Your task to perform on an android device: Set a reminder to wake up at 6 a.m. on October 10th, and set it every week in the repeat section.
Image 0: 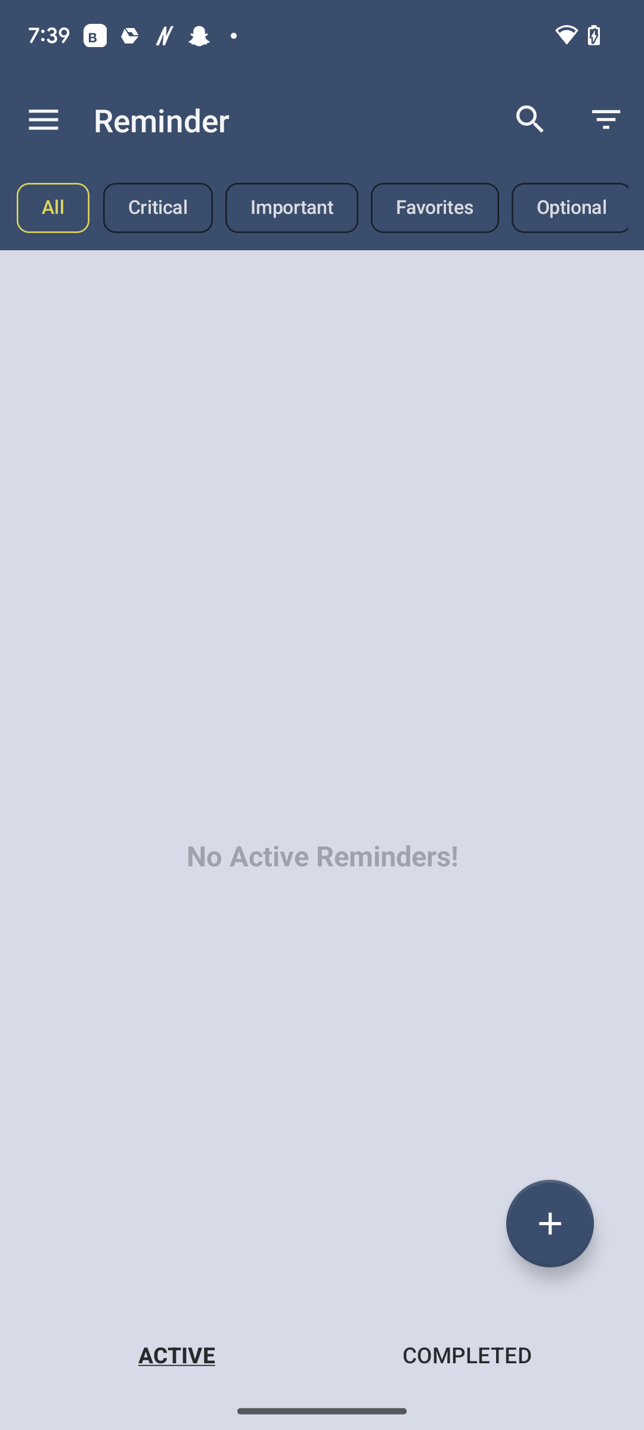
Click on the plus icon at the bottom right side of the screen.
Step 0: click (550, 1223)
Image 1: 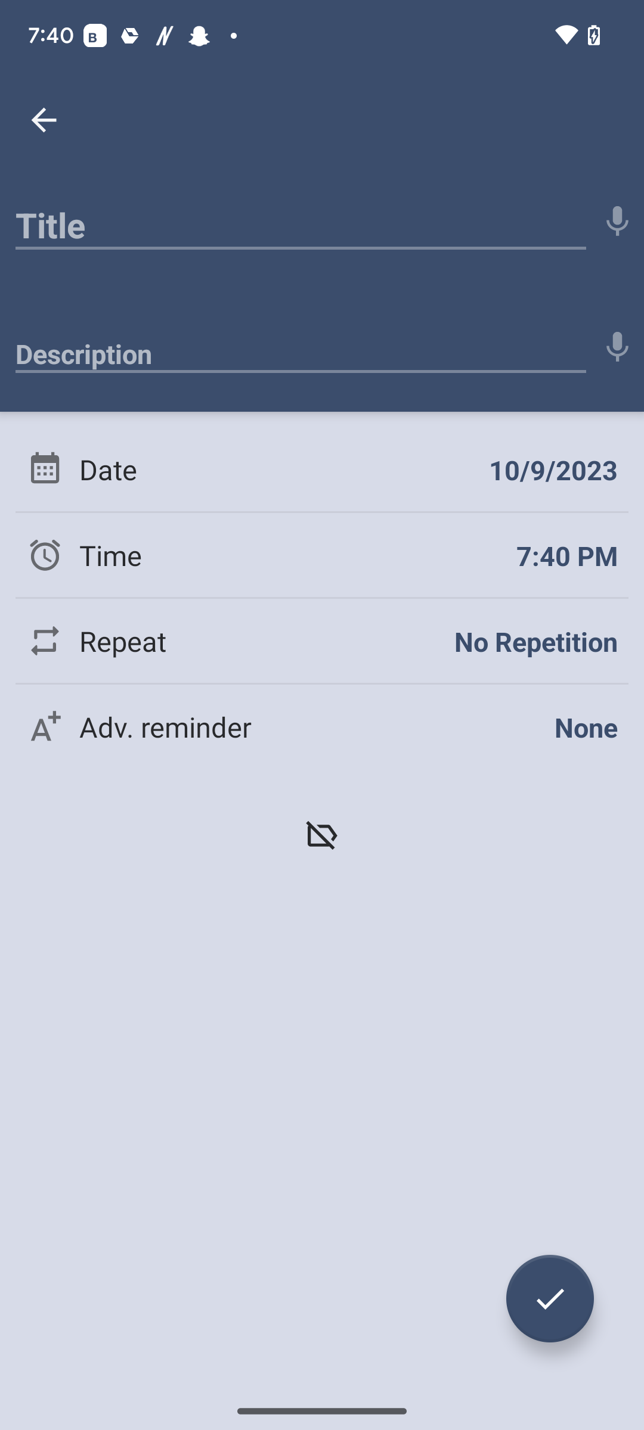
Click on Title on the left side of the screen.
Step 1: click (301, 218)
Image 2: 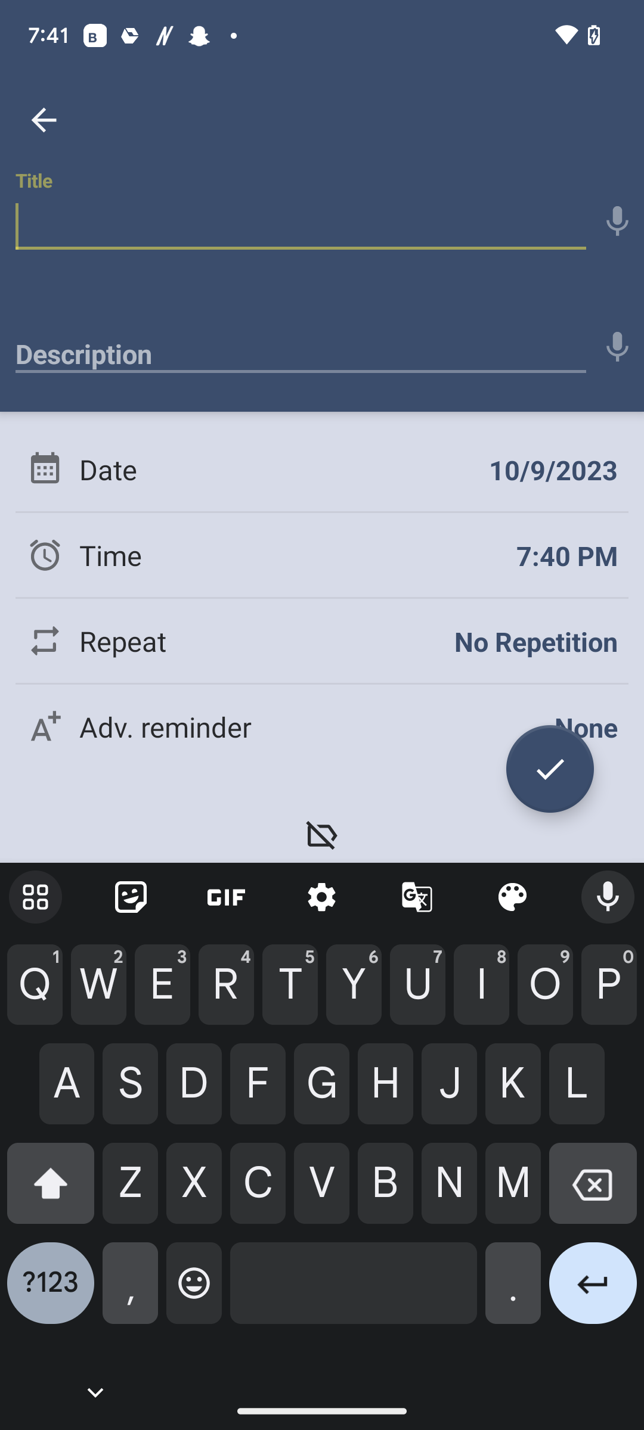
Type Wake up in the text field.
Step 2: type "Wake up"
Image 3: 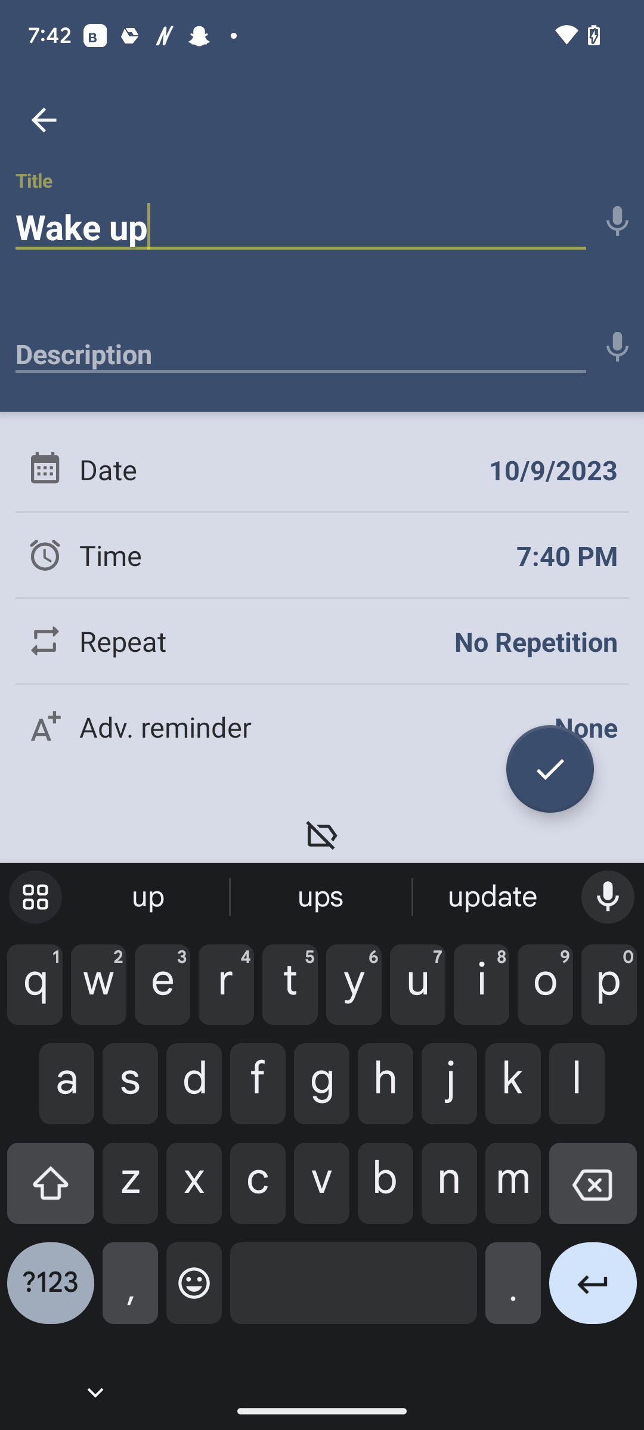
Click on the calendar icon on the left side of the screen.
Step 3: click (258, 469)
Image 4: 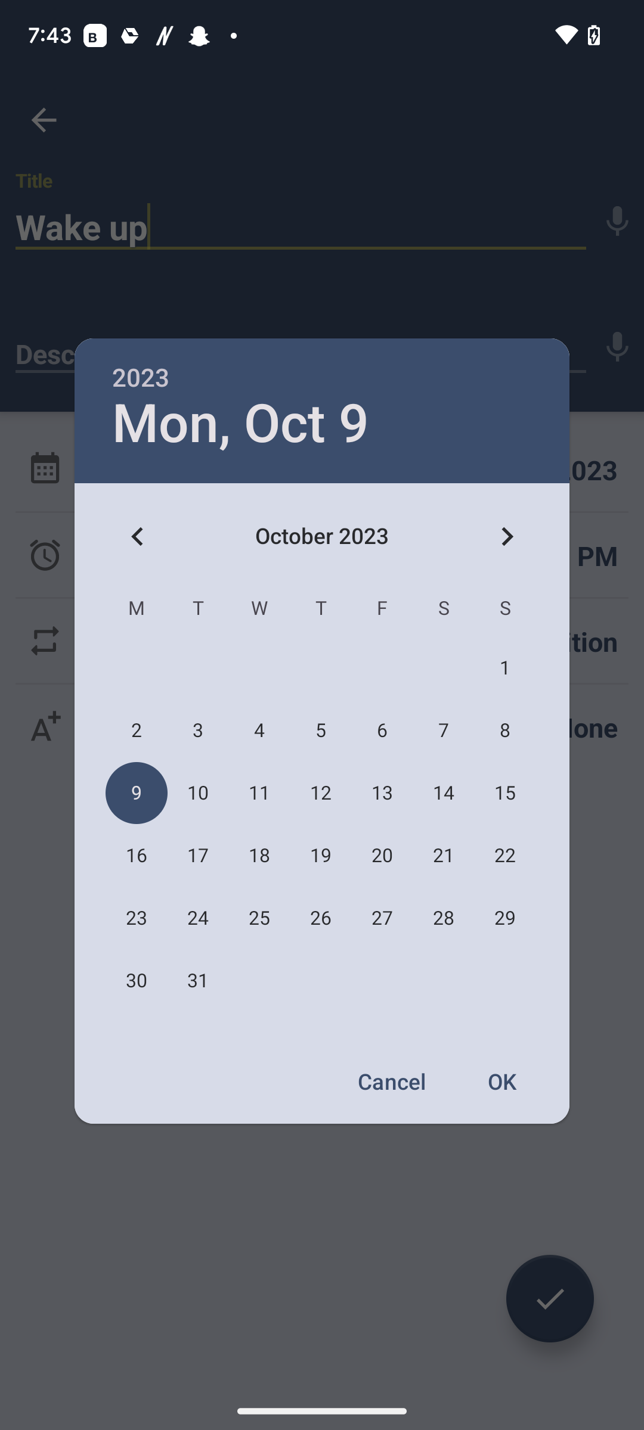
Click on number 10 and then click on OK option.
Step 4: click (198, 793)
Image 5: 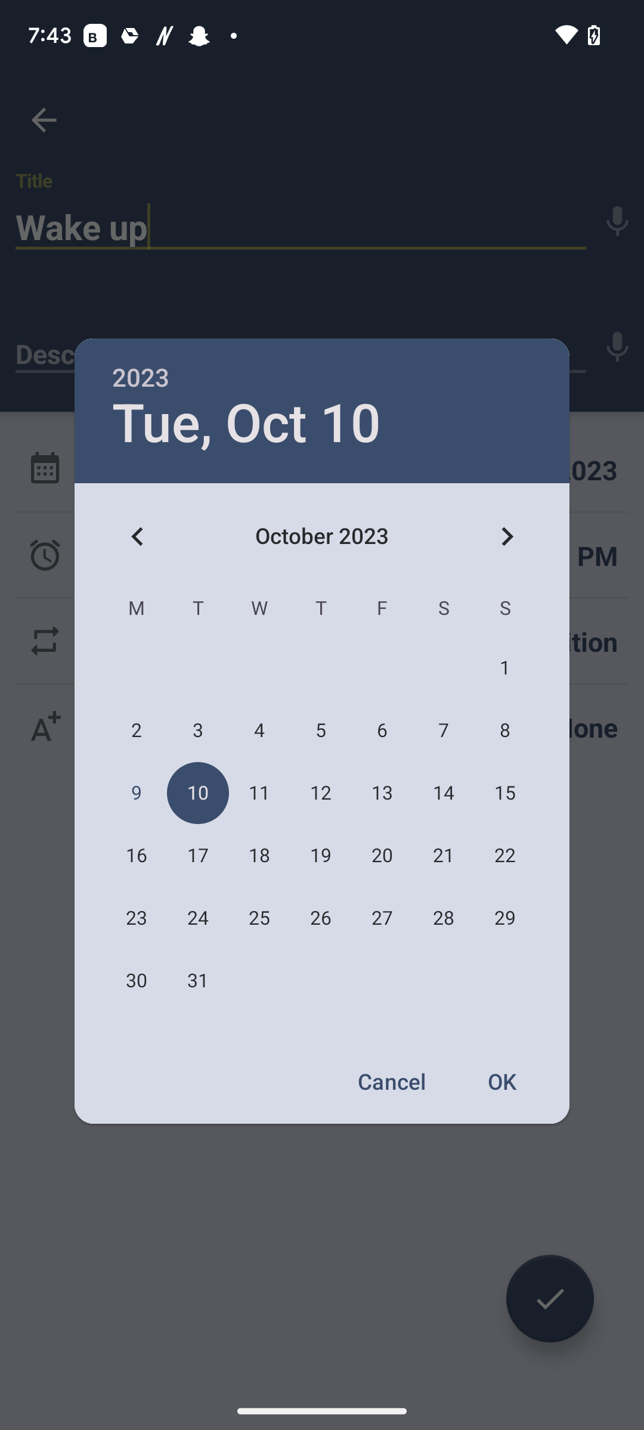
Click on number 10 and then click on OK option.
Step 5: click (503, 1081)
Image 6: 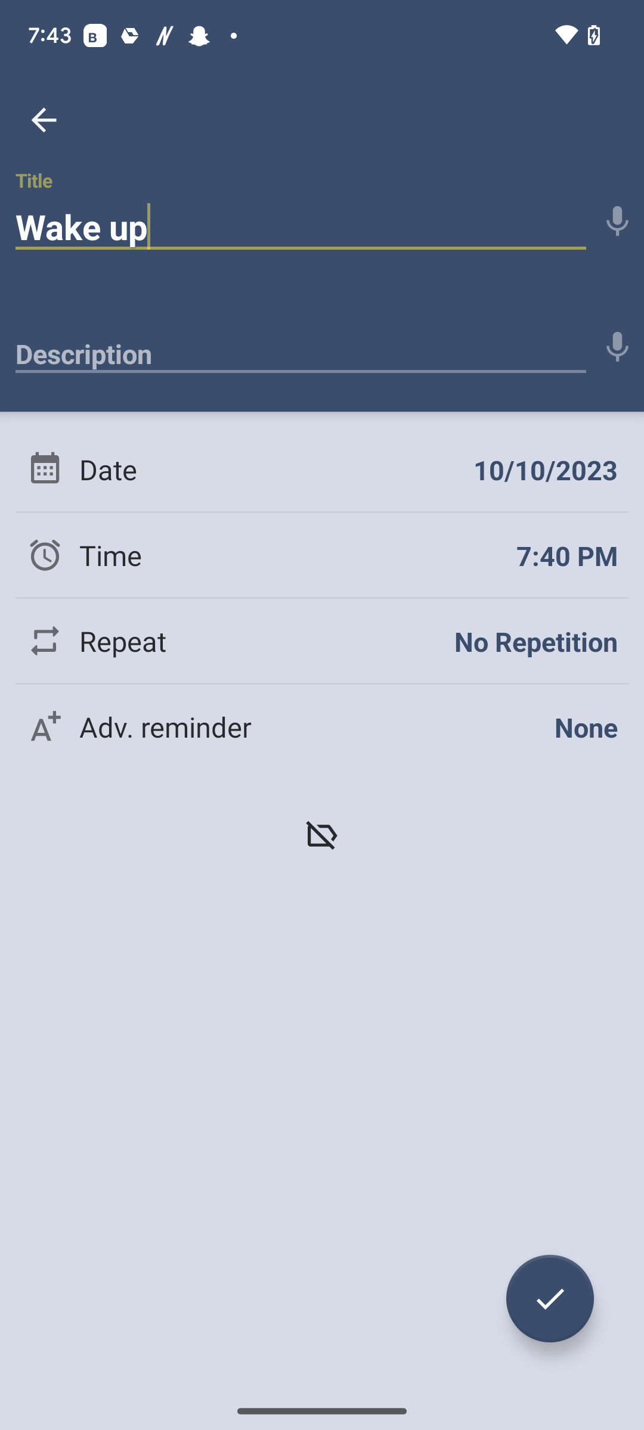
Click on the timer icon on the left side of the screen.
Step 6: click (271, 555)
Image 7: 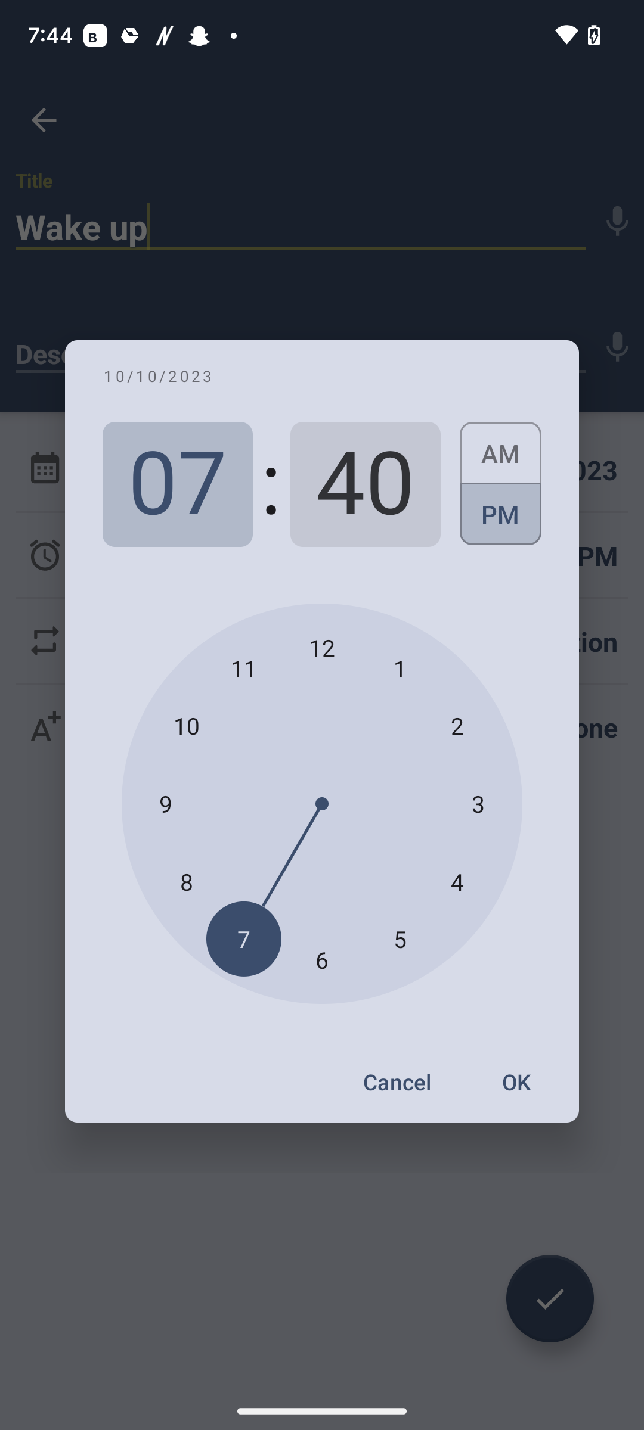
Click on number 6.
Step 7: click (322, 959)
Image 8: 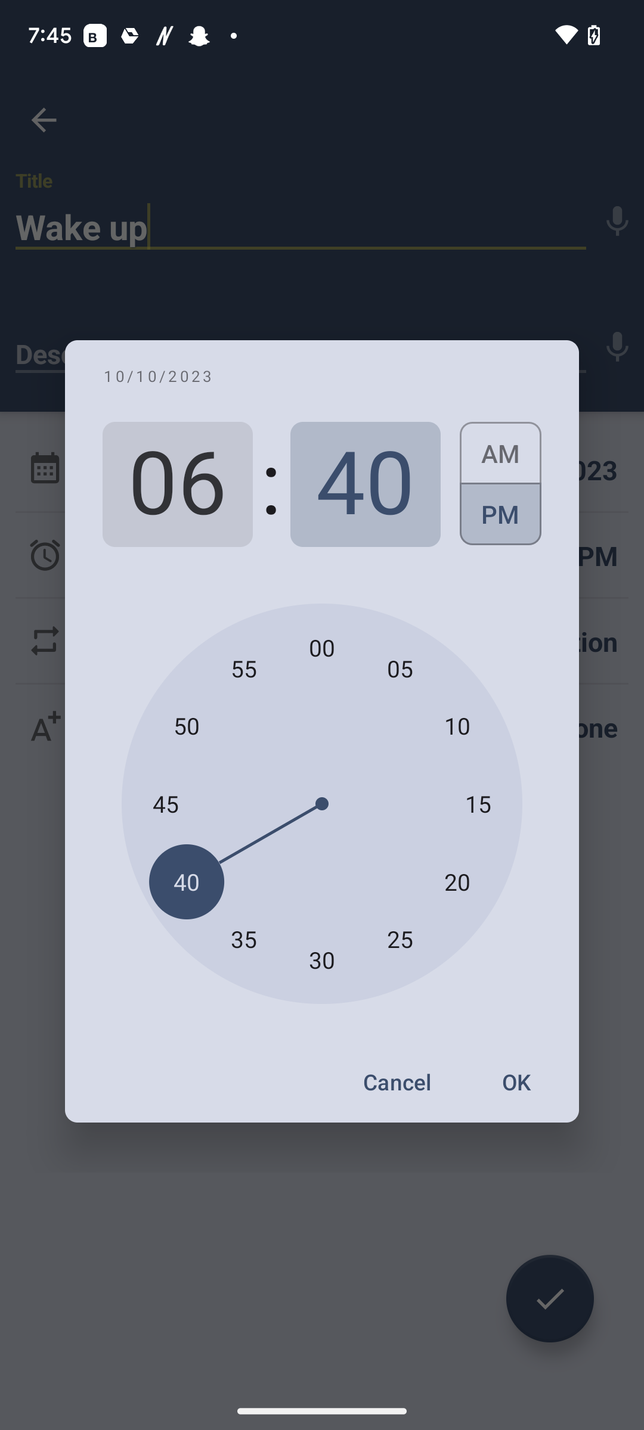
Tap on 00.
Step 8: click (322, 648)
Image 9: 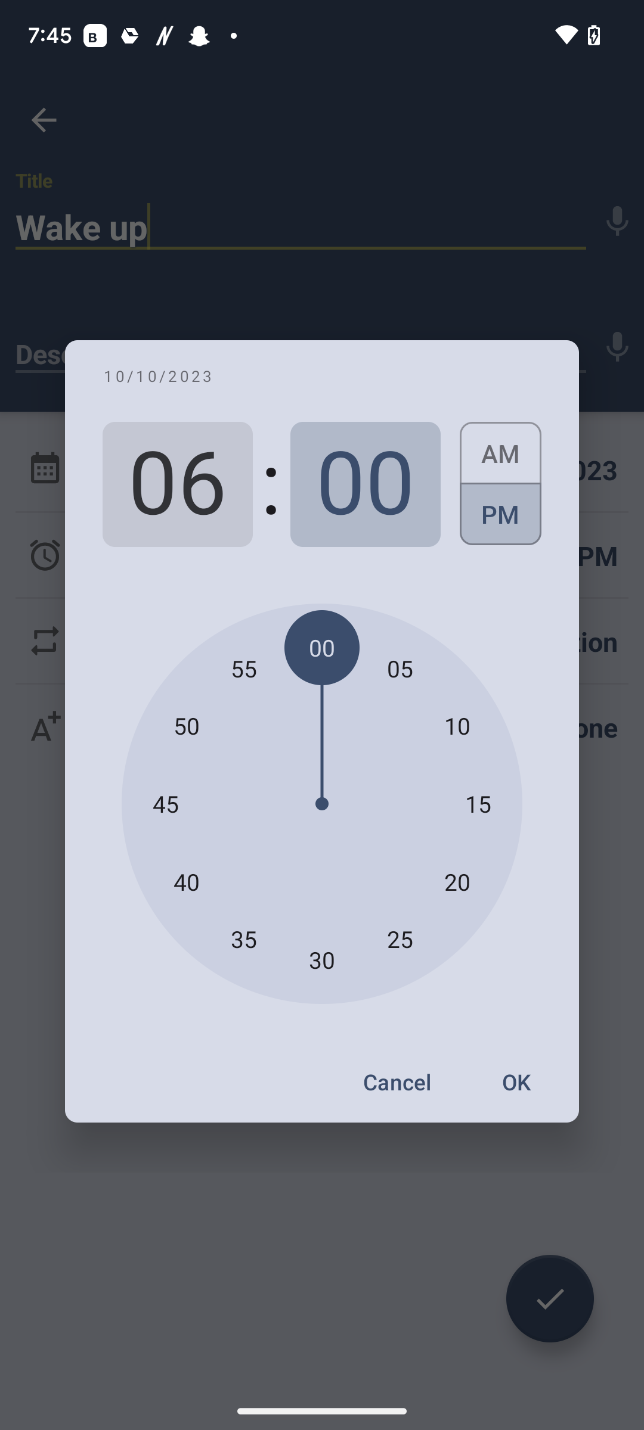
Click on AM.
Step 9: click (500, 447)
Image 11: 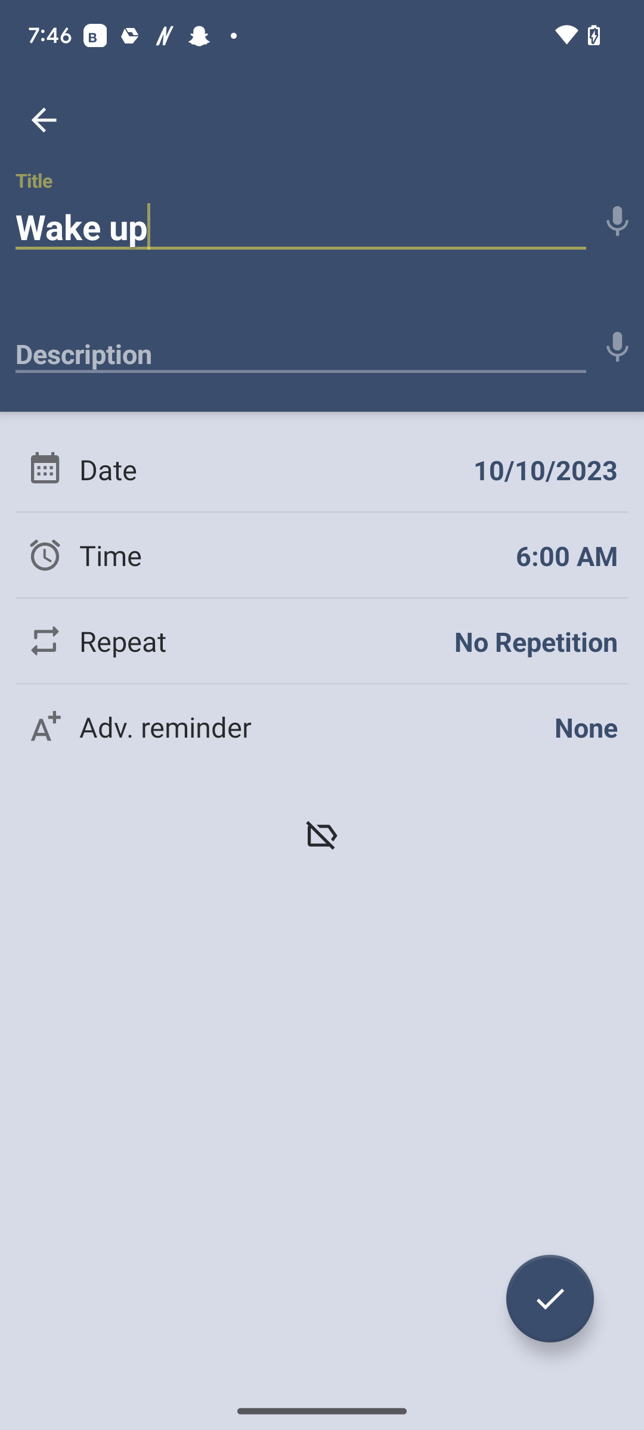
Click on Repeat on the left side of the screen.
Step 11: click (240, 641)
Image 13: 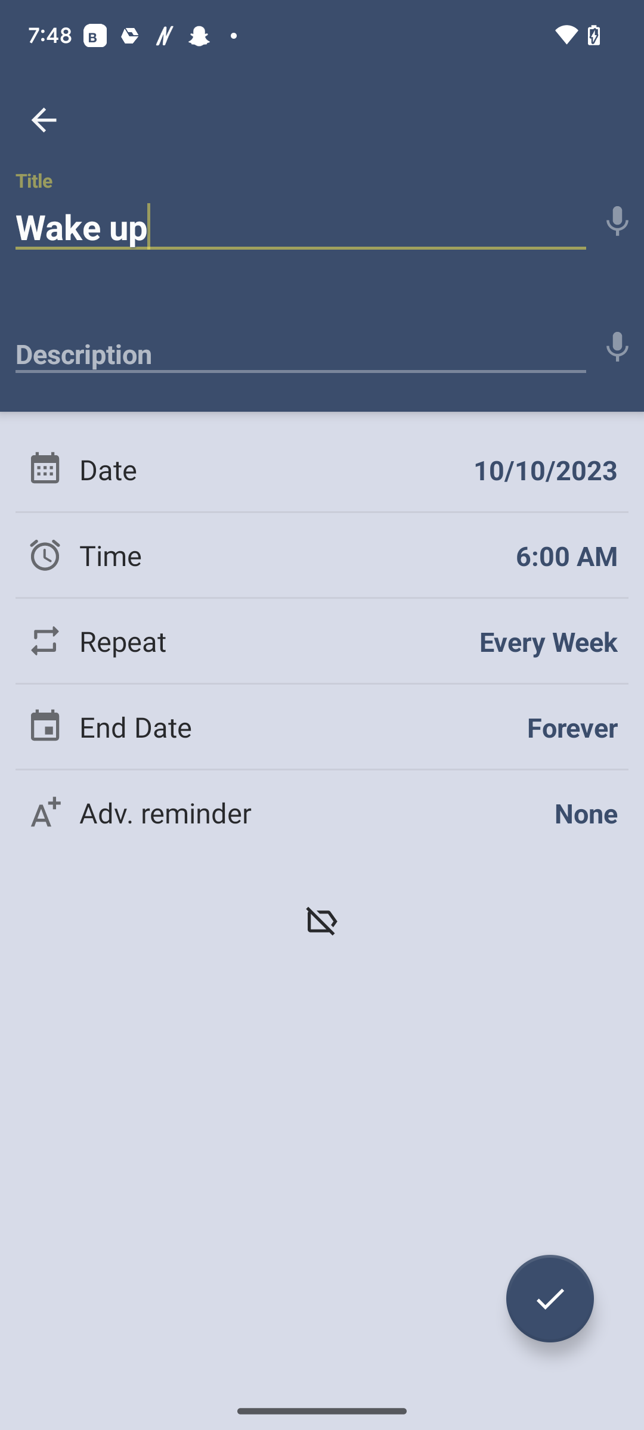
Click on tick icon at the bottom right side of the screen.
Step 13: click (550, 1298)